Your task to perform on an android device: My wife is also interested and wants to fill this form and asked me to share this form with her, so share this form with my wife at clarawagner98b@gmail.com on the Gmail app .
Image 0: 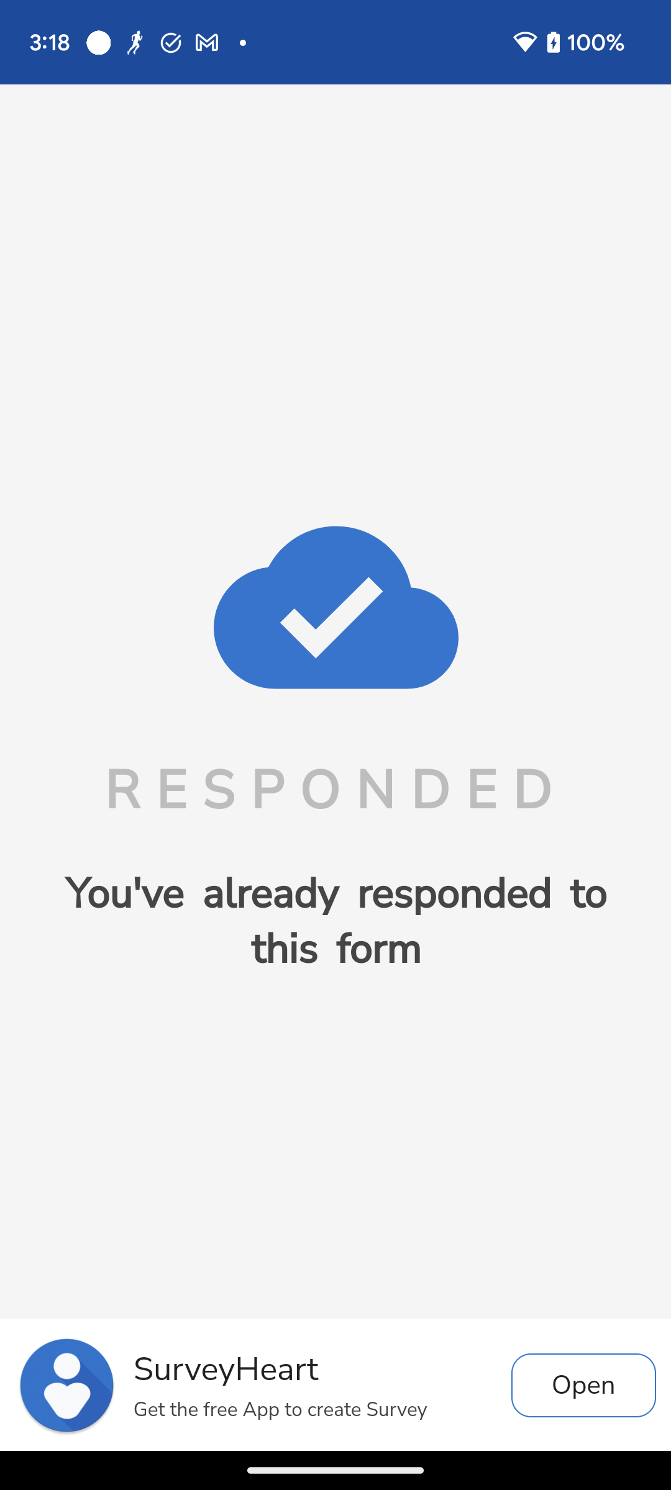
Go back to the previous page to view the share option of this form.
Step 0: press back button
Image 1: 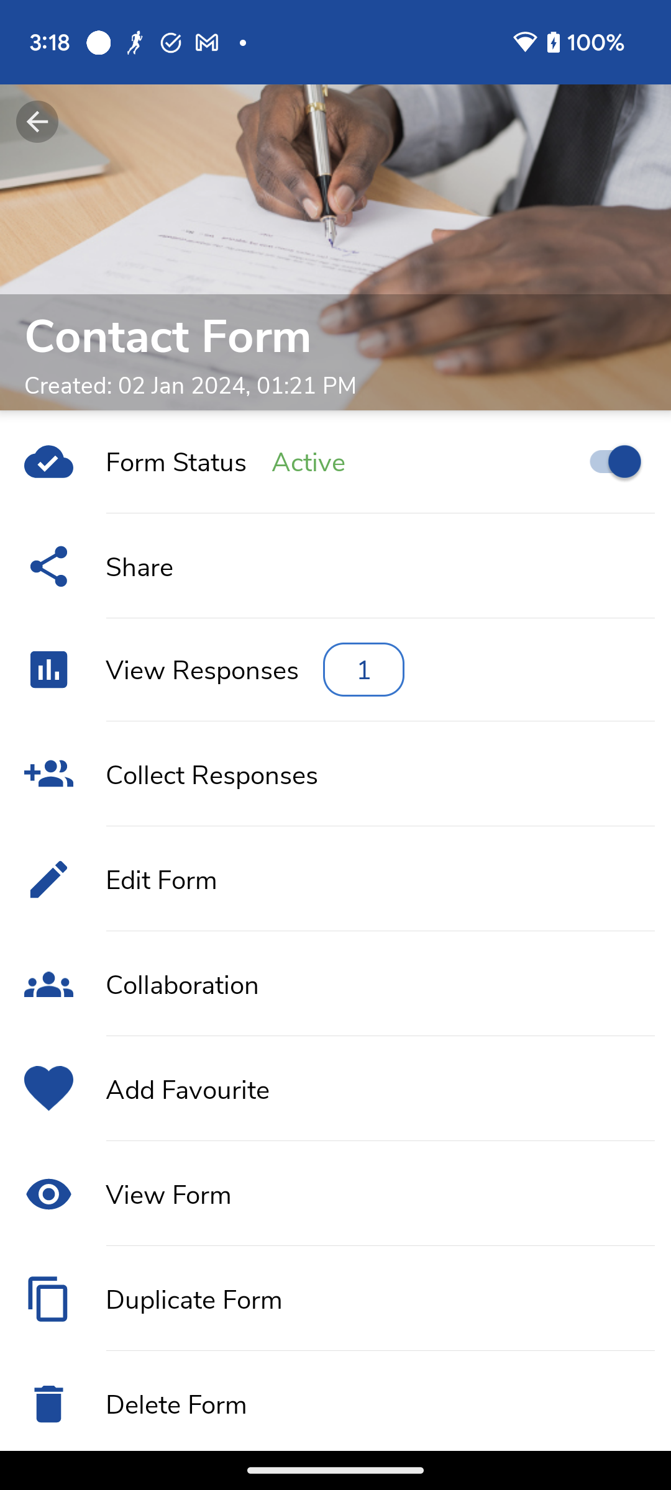
Click on the Share option to share this form with my wife.
Step 1: click (139, 566)
Image 5: 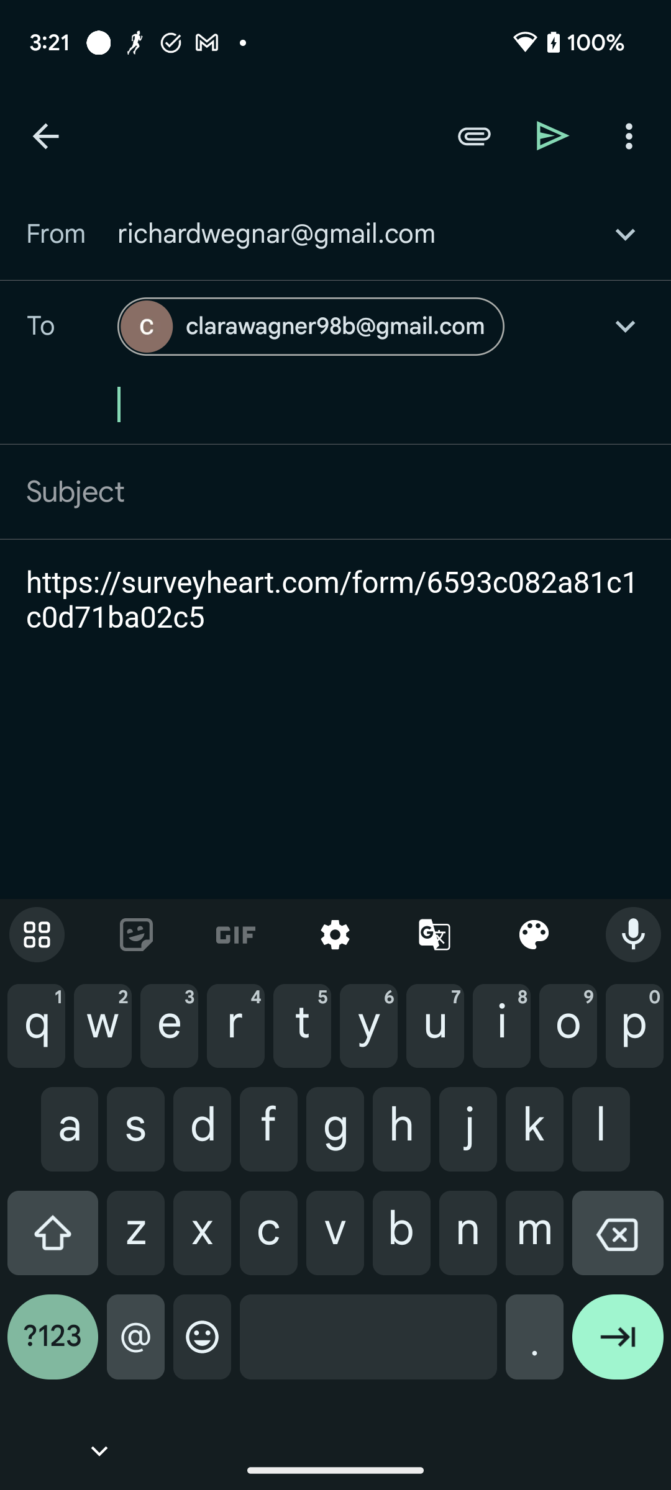
Click on the send button at the top right corner of the screen to share this form with my wife.
Step 5: click (553, 135)